Your task to perform on an android device:  In the formsapp and click on the add button to add the place of the residence tab. 
Image 0: 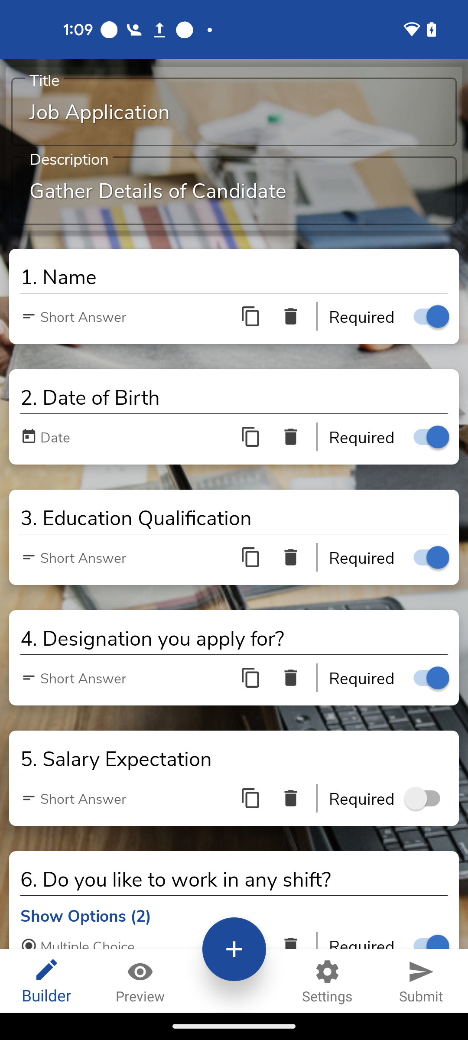
Click on the add button at the bottom of the screen.
Step 0: click (226, 954)
Image 1: 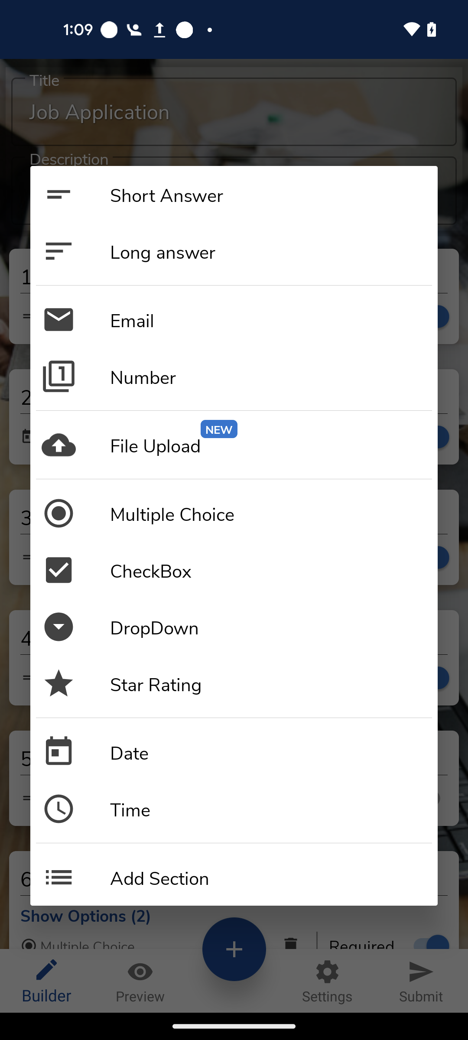
Click on the long answer icon.
Step 1: click (51, 253)
Image 2: 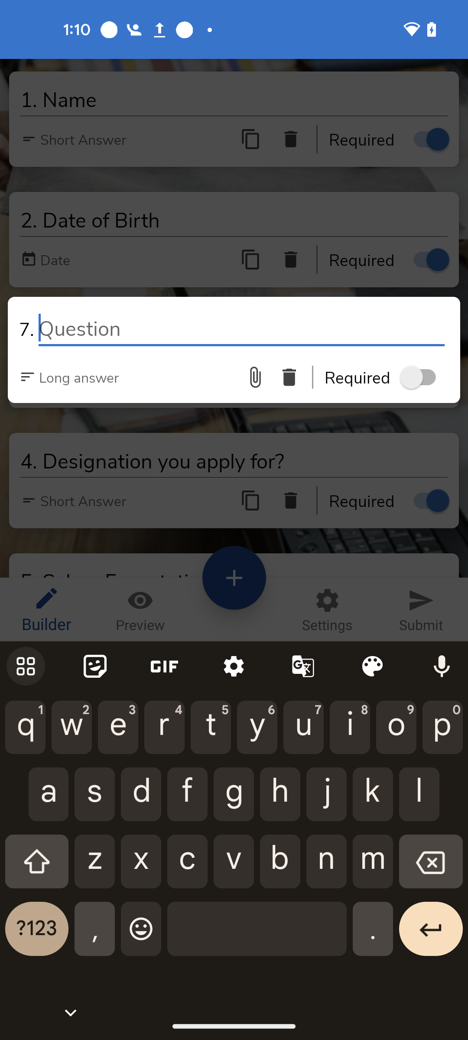
Type place of residence in the empty tab.
Step 2: type "Place of residence"
Image 3: 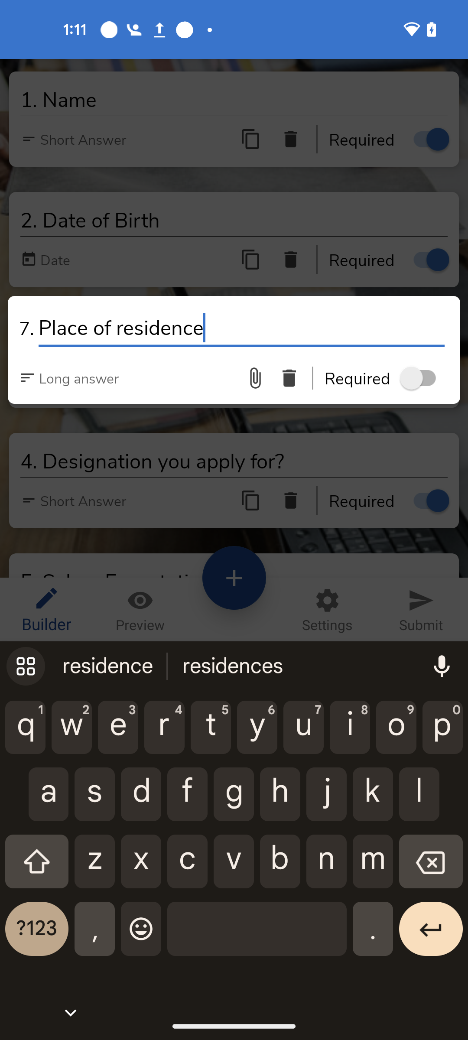
Click on the screen.
Step 3: click (364, 555)